Your task to perform on an android device: Search for the adidas solid training pants size 32 on the Nykaa Fashion app.
Image 0: 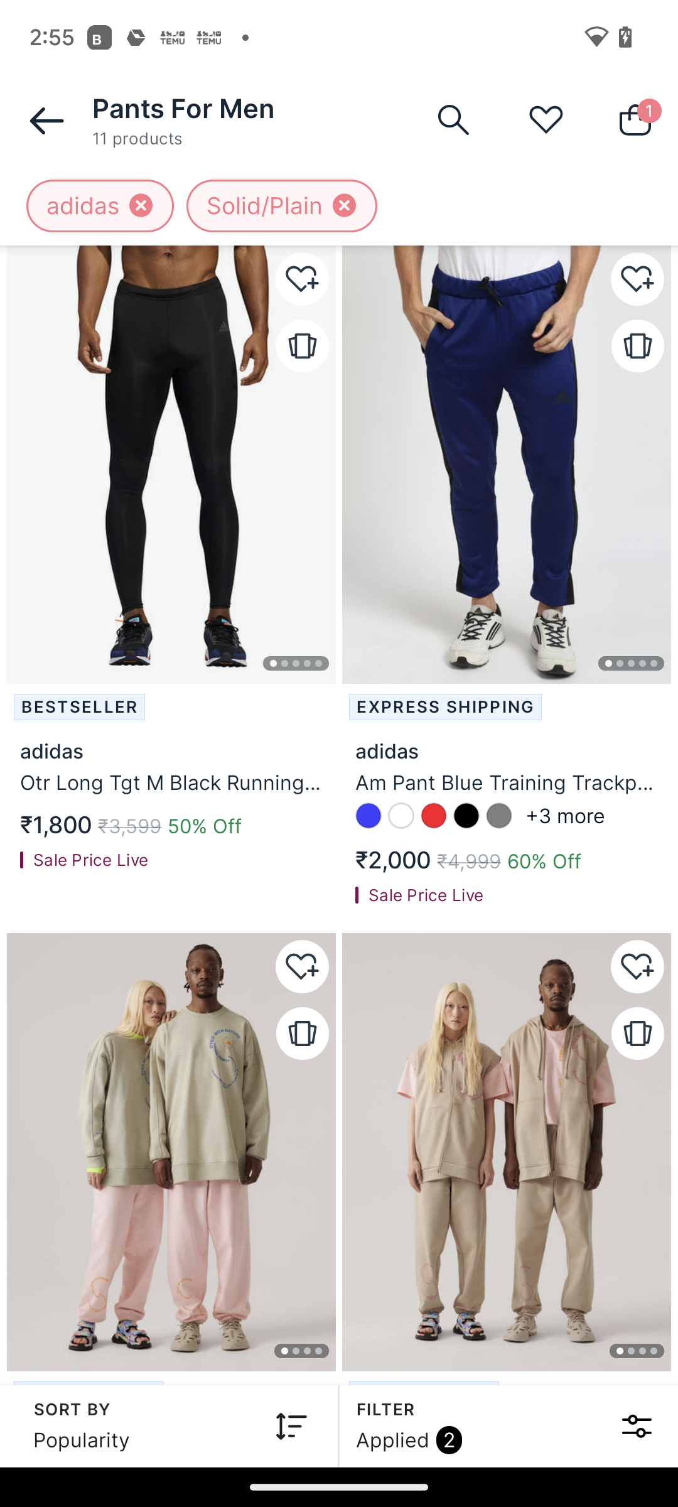
Click on the filter option at the bottom right of the screen.
Step 0: click (392, 1440)
Image 1: 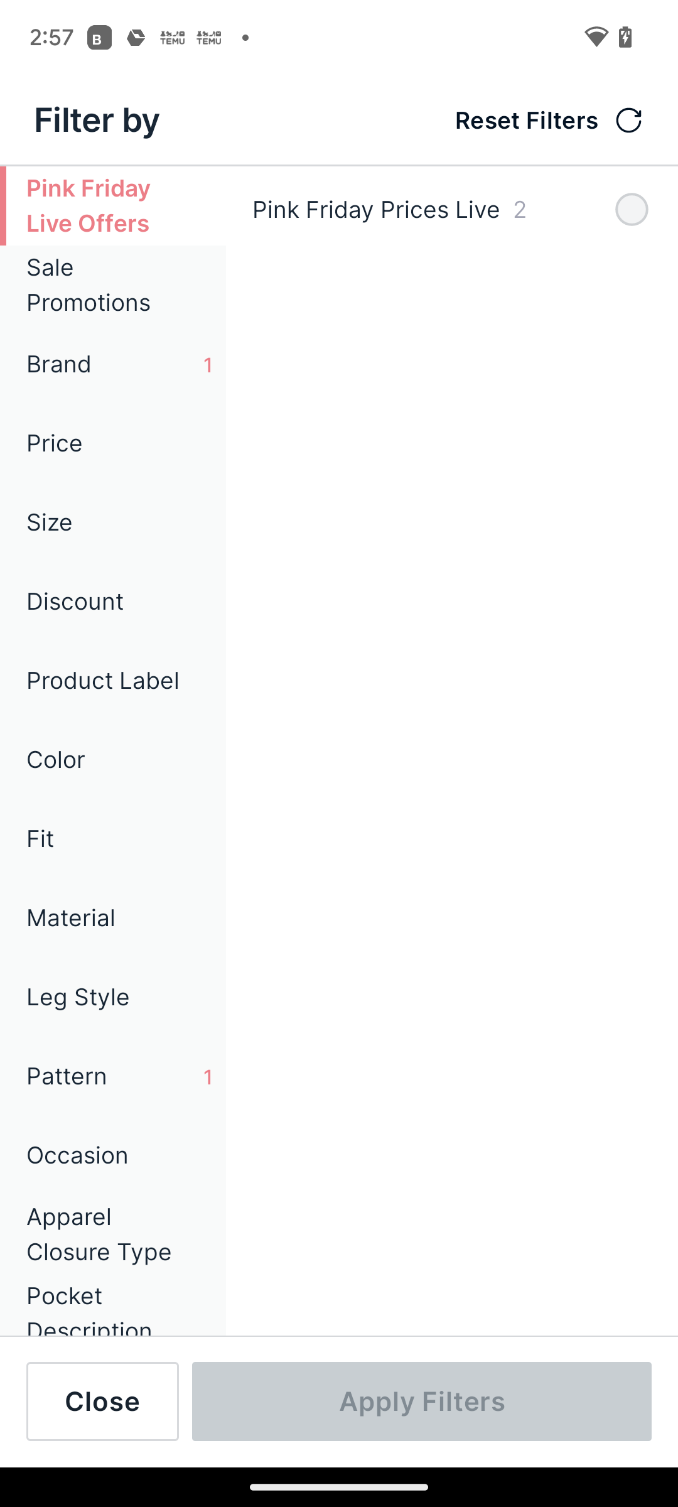
Click on size on the left side of the screen.
Step 1: click (113, 522)
Image 2: 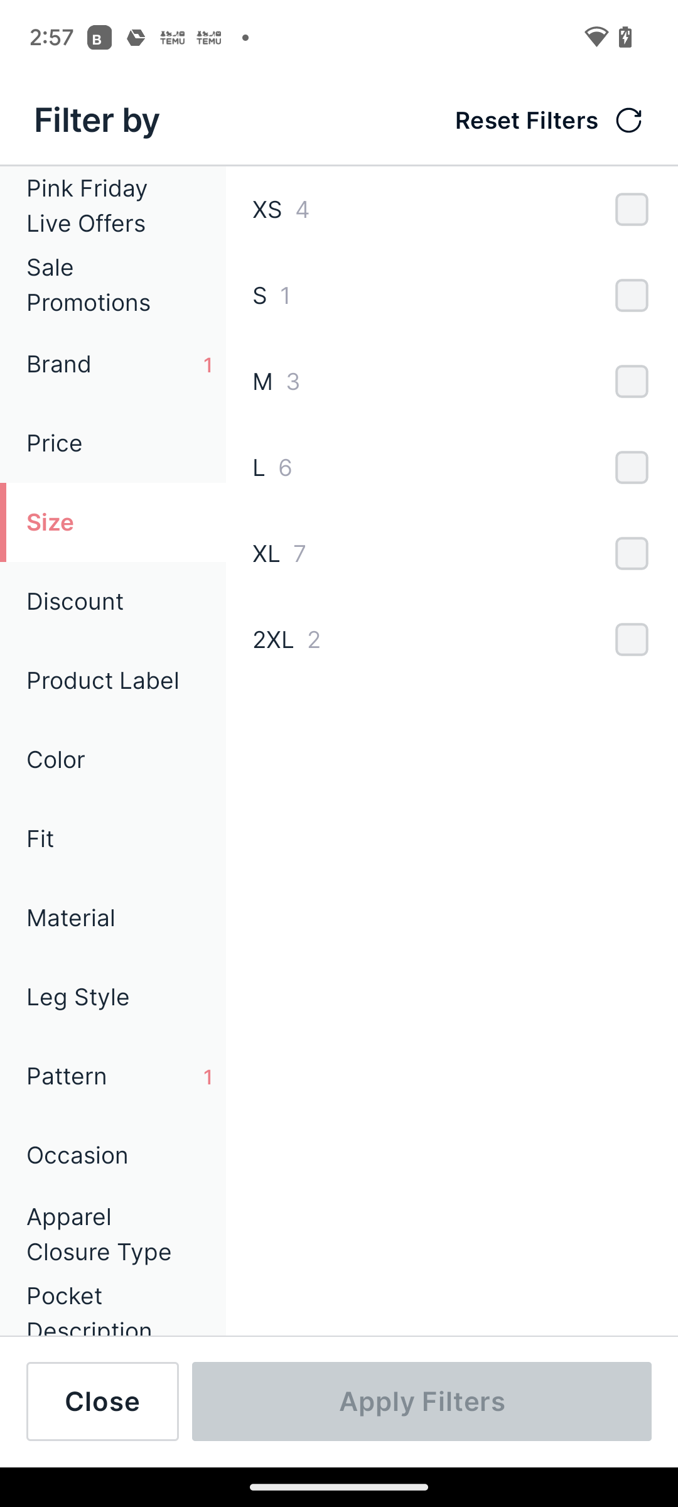
Click on M in the middle of the screen.
Step 2: click (452, 381)
Image 3: 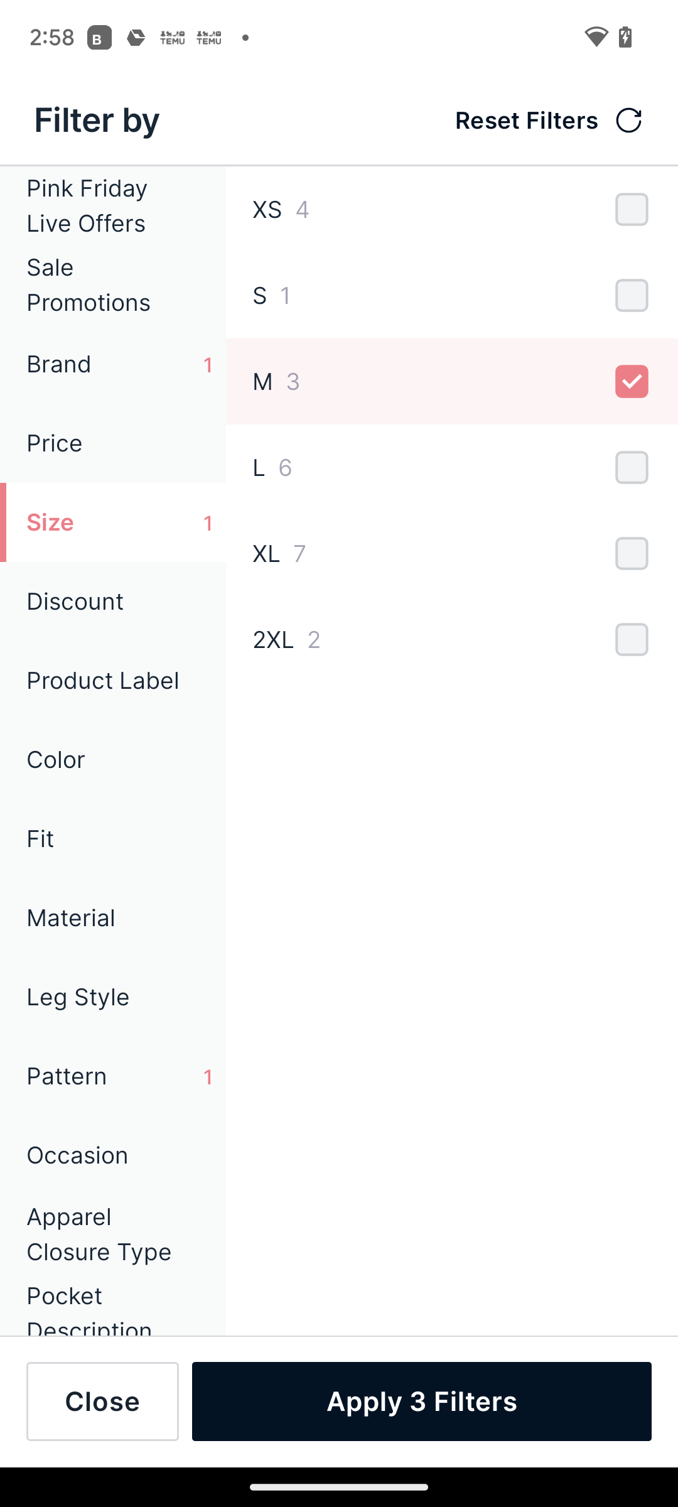
Click on apply 3 filters at the bottom right of the screen.
Step 3: click (422, 1402)